Your task to perform on an android device: In the mindfulness app, I would like to create a 12-minute personalized meditation for me, featuring a 2-minute bell interval.
Image 0: 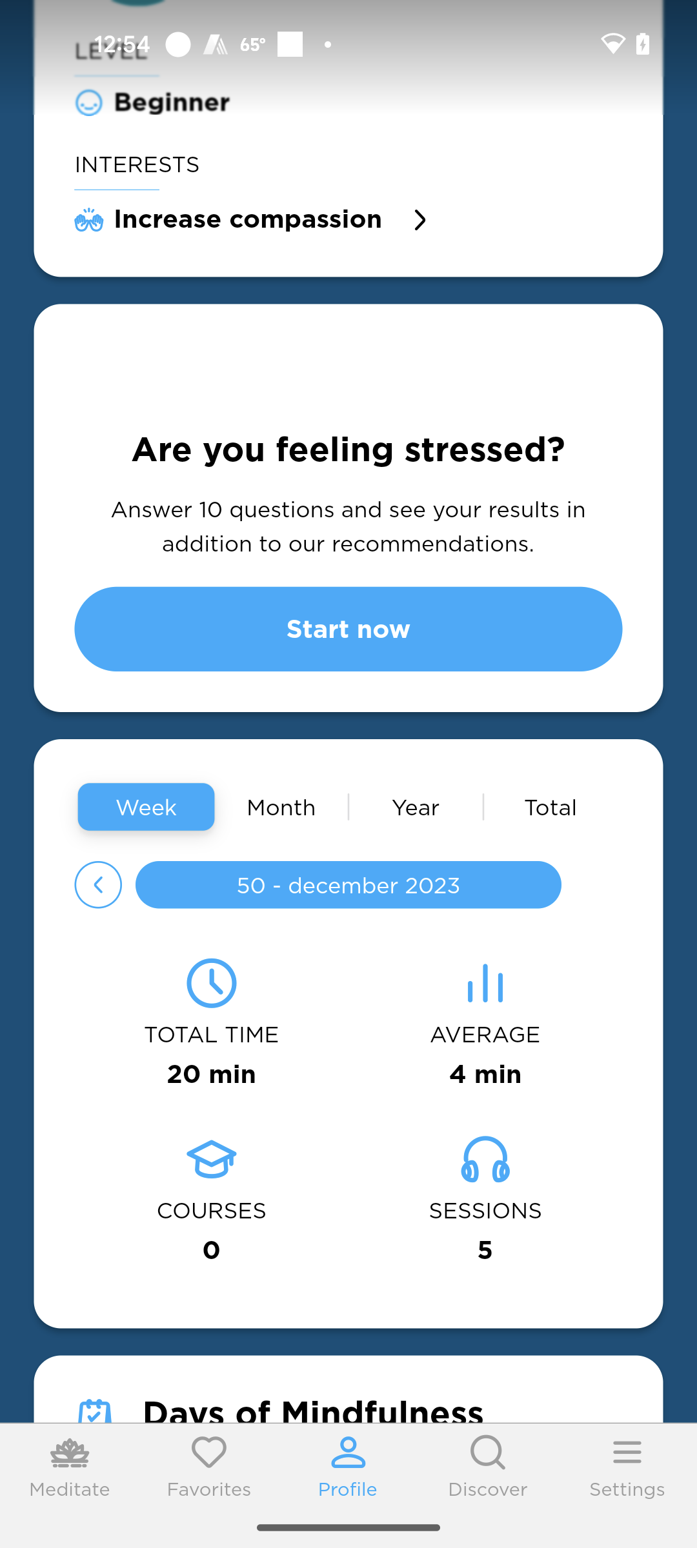
Go to the Meditate
Step 0: click (70, 1465)
Image 1: 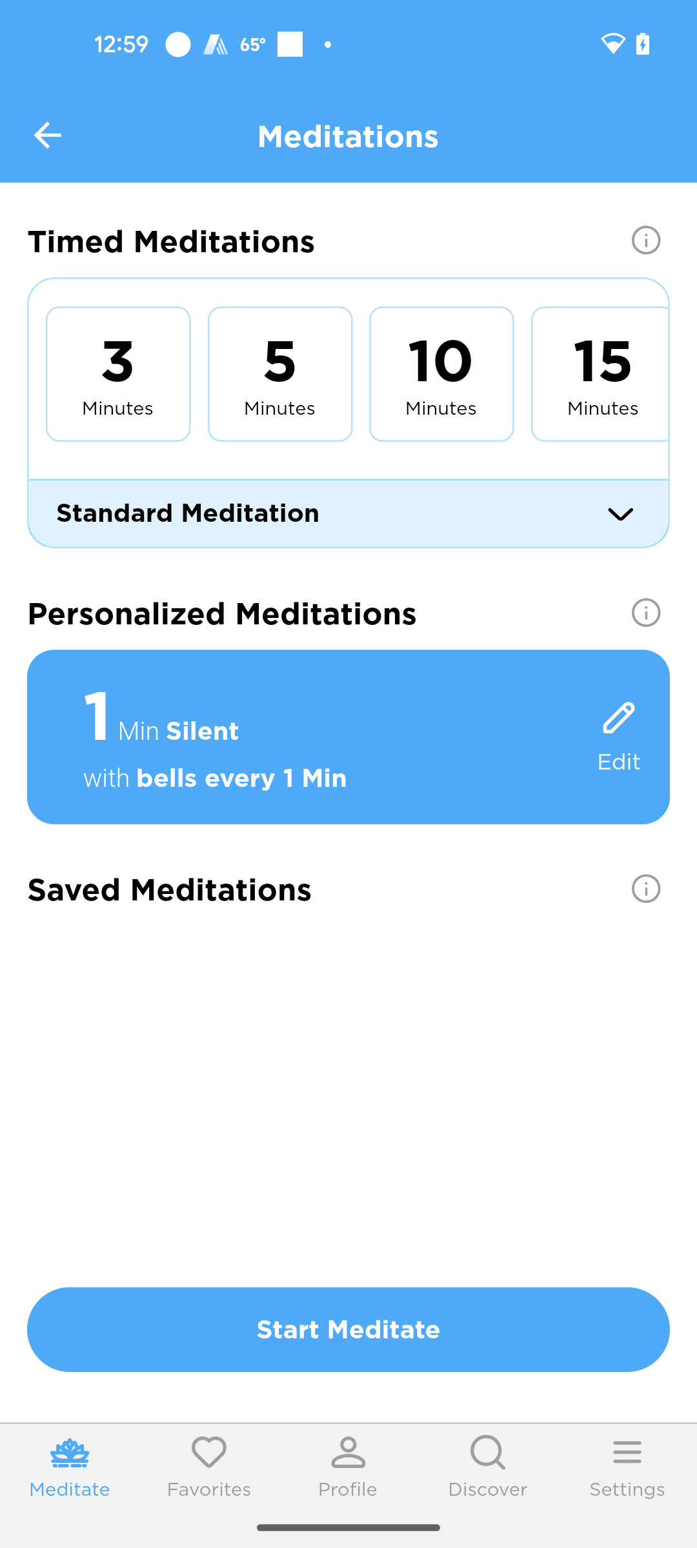
Click on the Edit option
Step 1: click (619, 737)
Image 2: 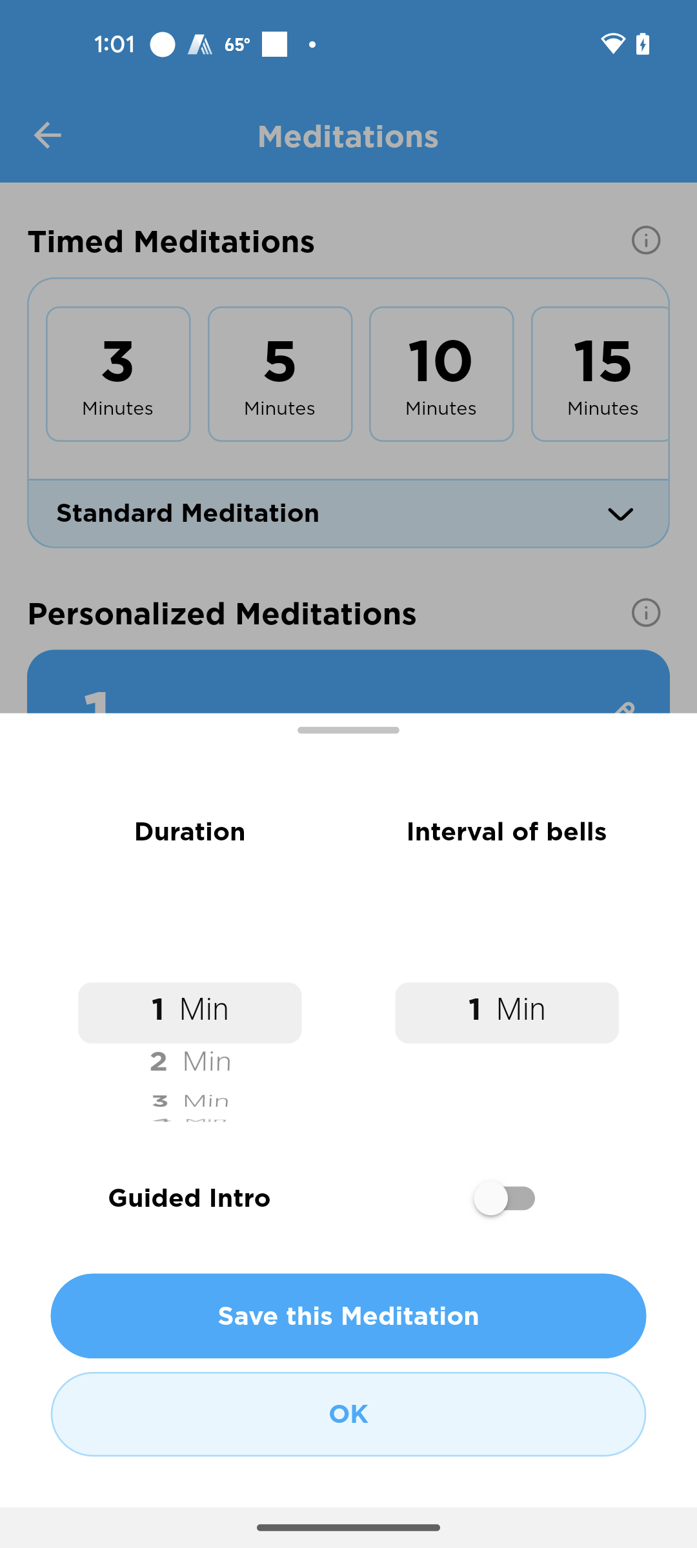
Swipe up the duration to 12 minutes
Step 2: scroll down
Image 4: 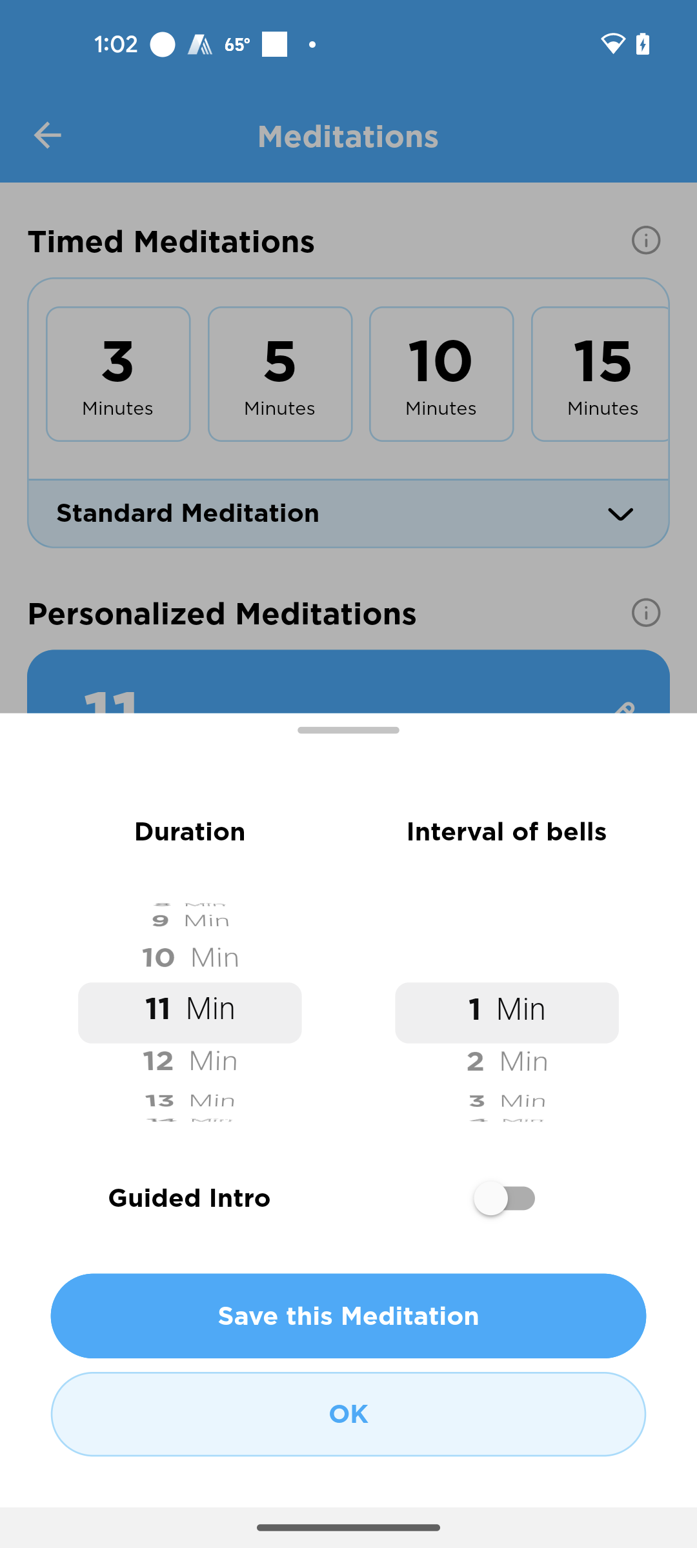
Swipe up the duration to 12 minutes
Step 4: scroll down
Image 6: 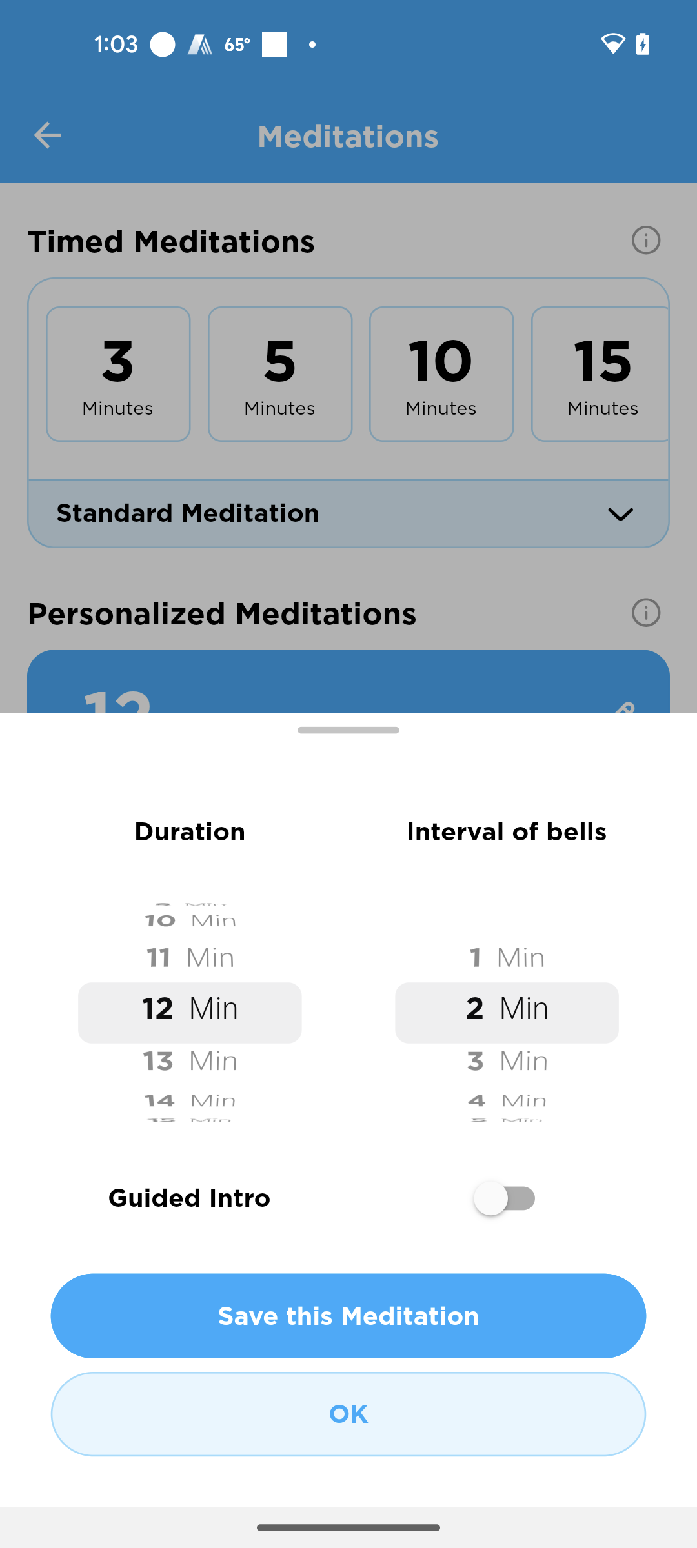
Click on the save this Meditation
Step 6: click (348, 1316)